Your task to perform on an android device: Switch to the Vimeo app, open the notifications section, and disable the likes setting.
Image 1: 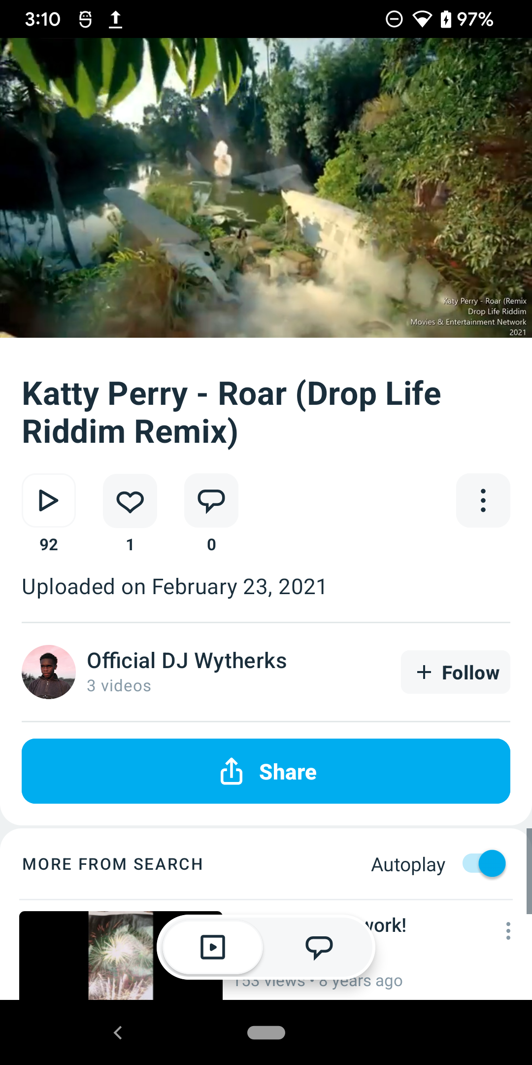
Go back to previous page
Step 1: press back button
Image 2: 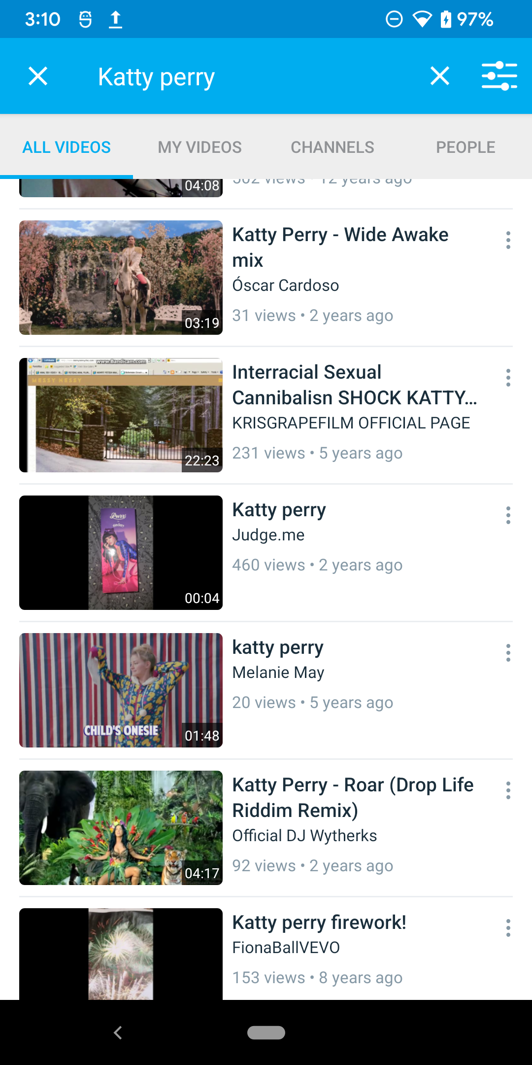
Go back to previous page
Step 2: press back button
Image 3: 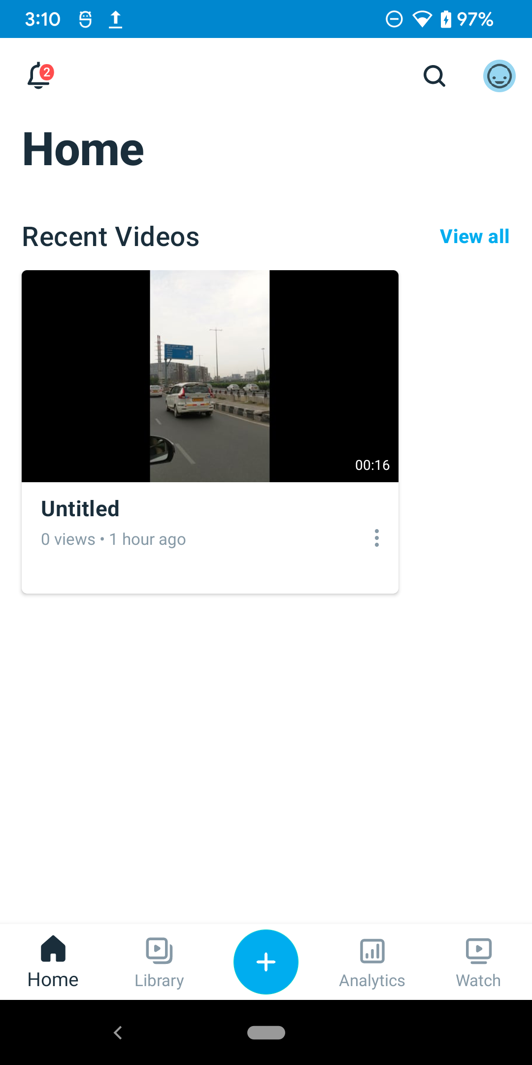
click on the profile icon at the top right corner of the screen 
Step 3: click (266, 119)
Image 4: 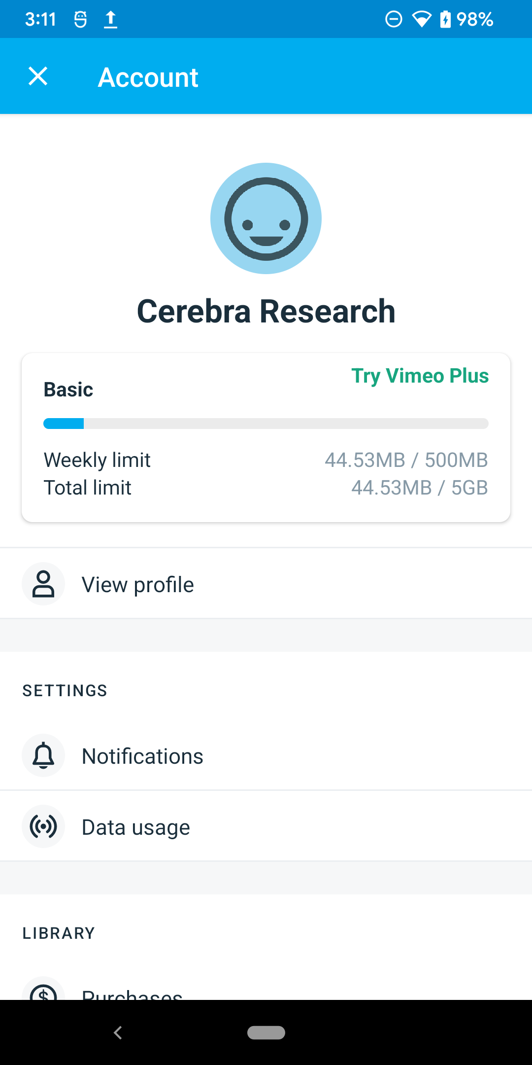
click on the Notifications option in settings
Step 4: click (266, 755)
Image 5: 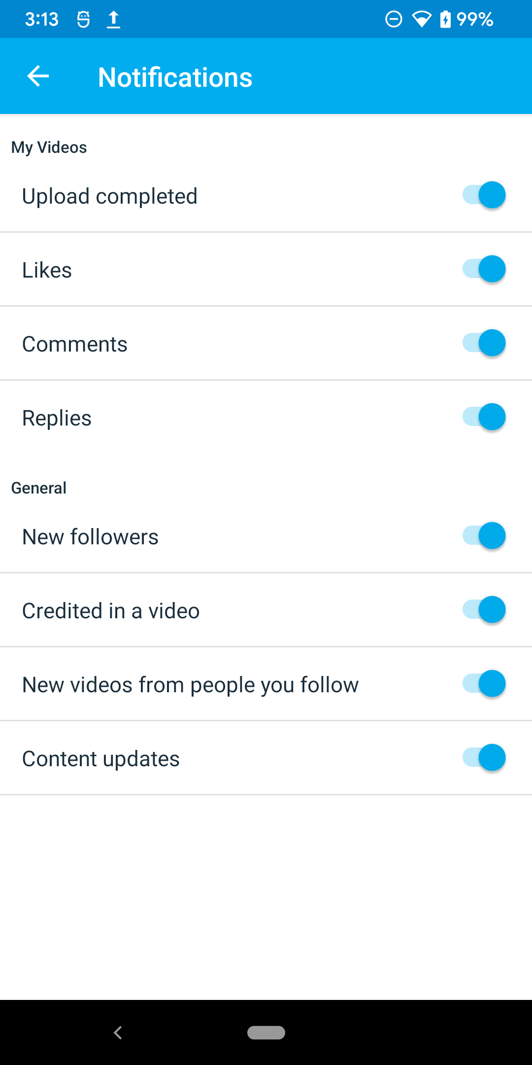
disable the like option 
Step 5: click (479, 268)